Your task to perform on an android device: Since the task of buying New Balance hiking shoes is done, I will mark it as complete on the ToDodo app.
Image 0: 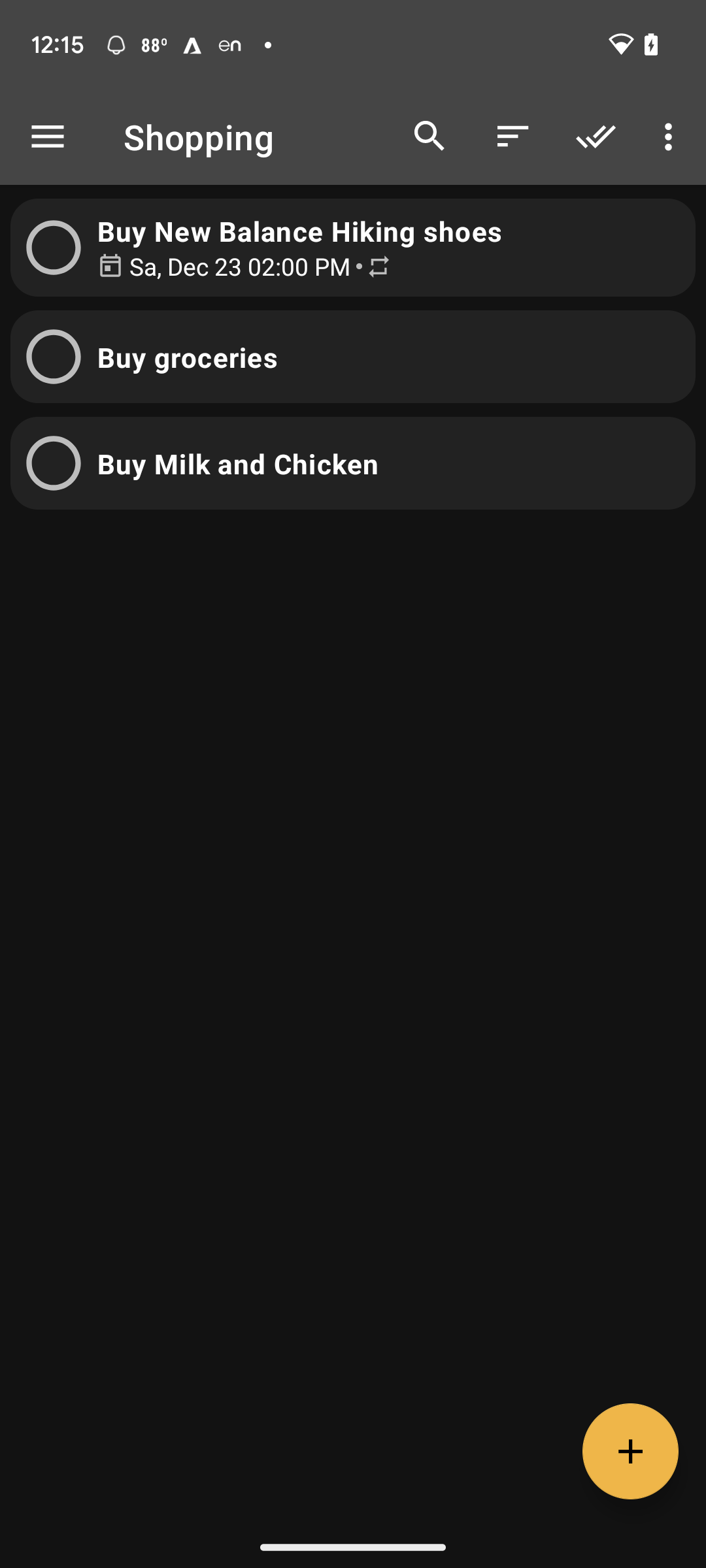
Click on the circle like icon to mark the task as complete
Step 0: click (45, 243)